Your task to perform on an android device: The font is currently too small, so I want to resize it by 25.
Image 0: 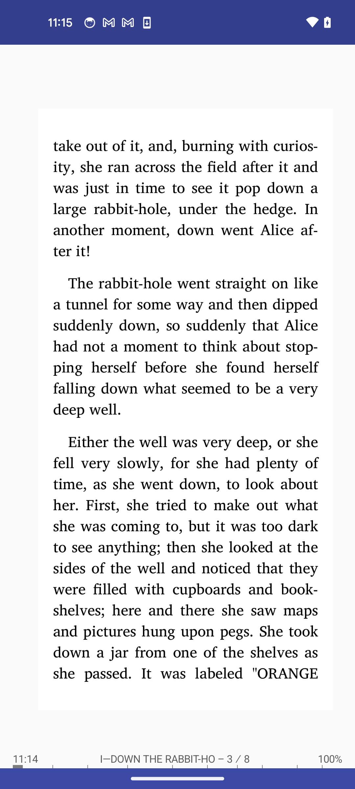
Tap on the mid of the screen
Step 0: click (177, 406)
Image 1: 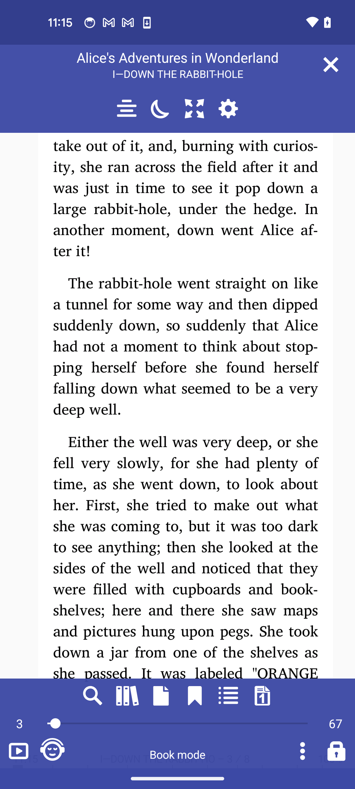
Click on the settings icon
Step 1: click (228, 108)
Image 2: 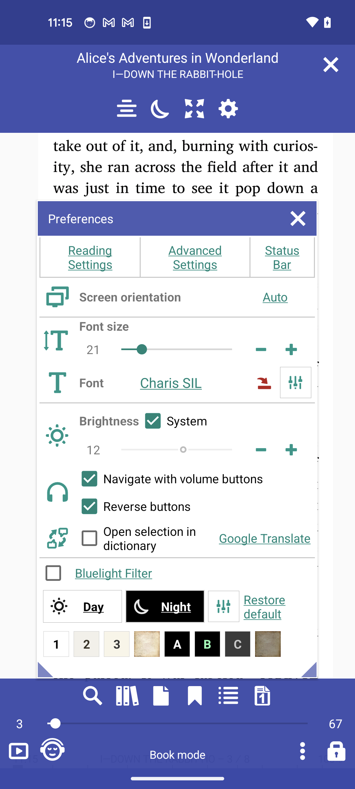
Tap on the plus icon to increase the font size
Step 2: click (291, 349)
Image 3: 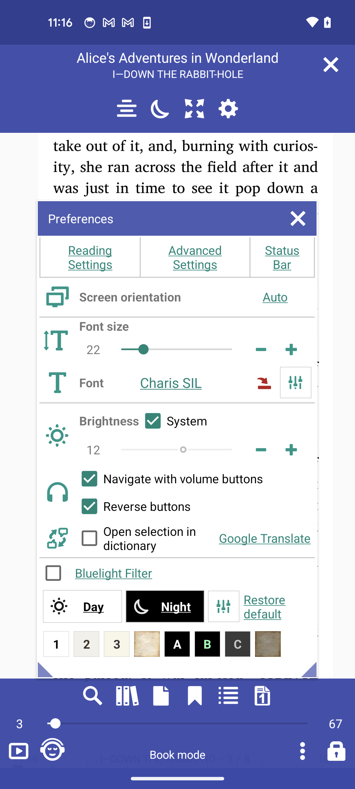
Tap on the plus icon to increase the font size
Step 3: click (291, 349)
Image 4: 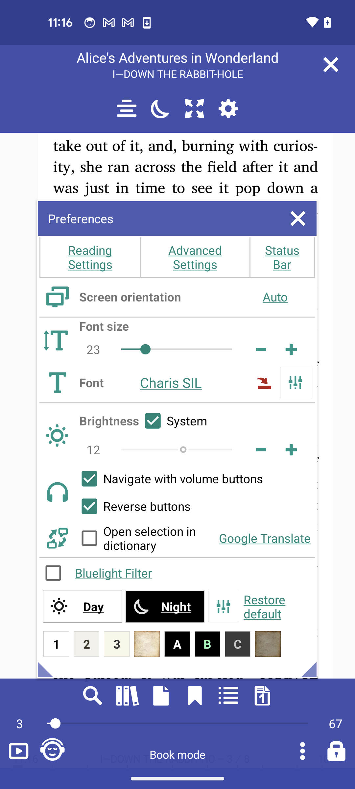
Tap on the plus icon to increase the font size
Step 4: click (291, 349)